Your task to perform on an android device: go to the playstore app and install the Google keep app 
Image 0: 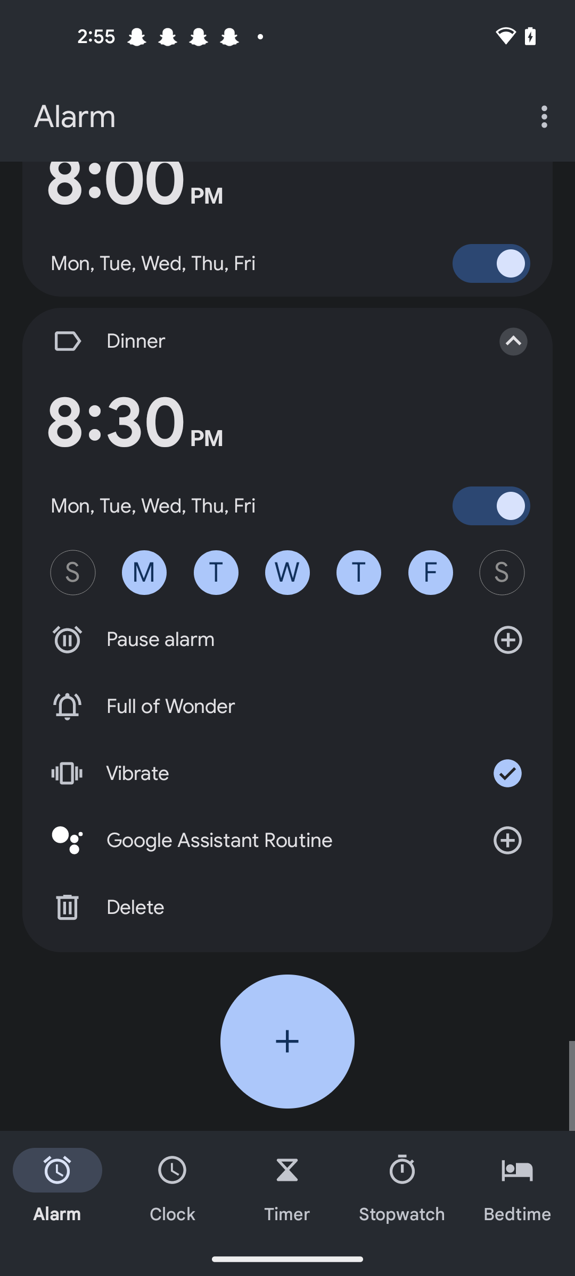
open the playstore app
Step 0: open app "Google Play Store"
Image 1: 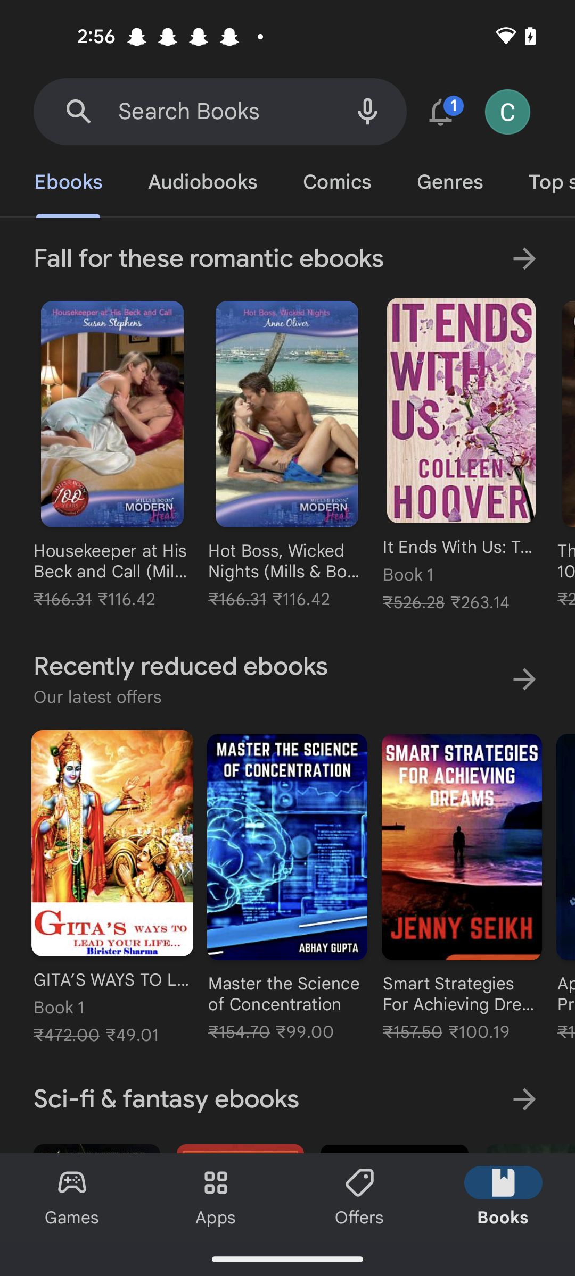
Click on the search bar at the top of the screen 
Step 1: click (226, 112)
Image 2: 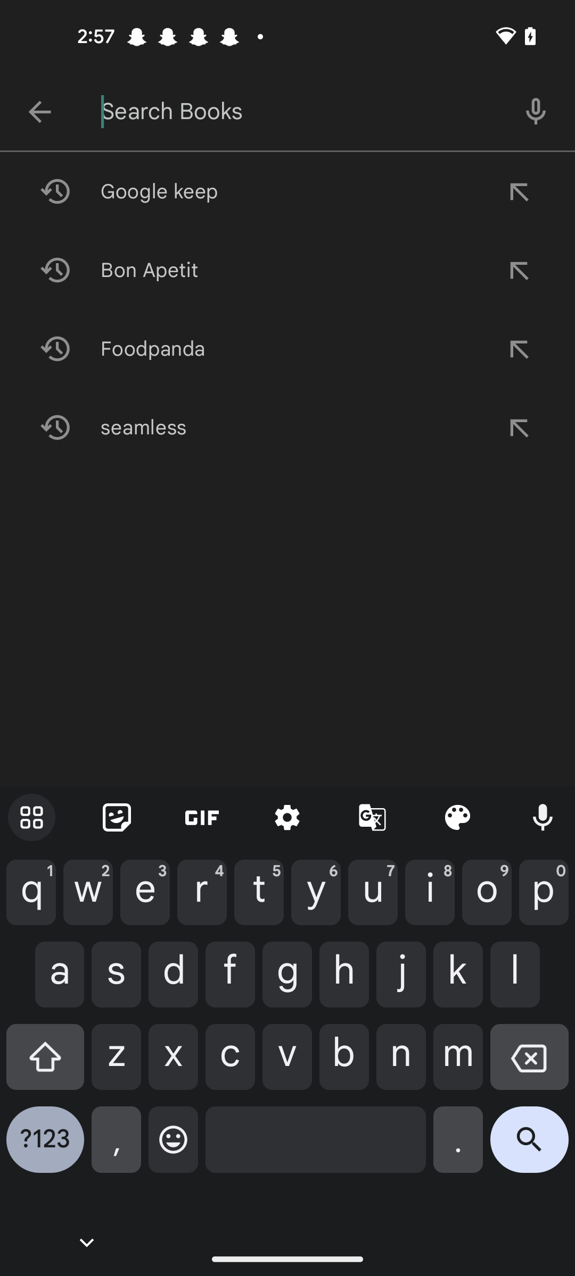
Enter a text as Google keep
Step 2: type "Google keep"
Image 3: 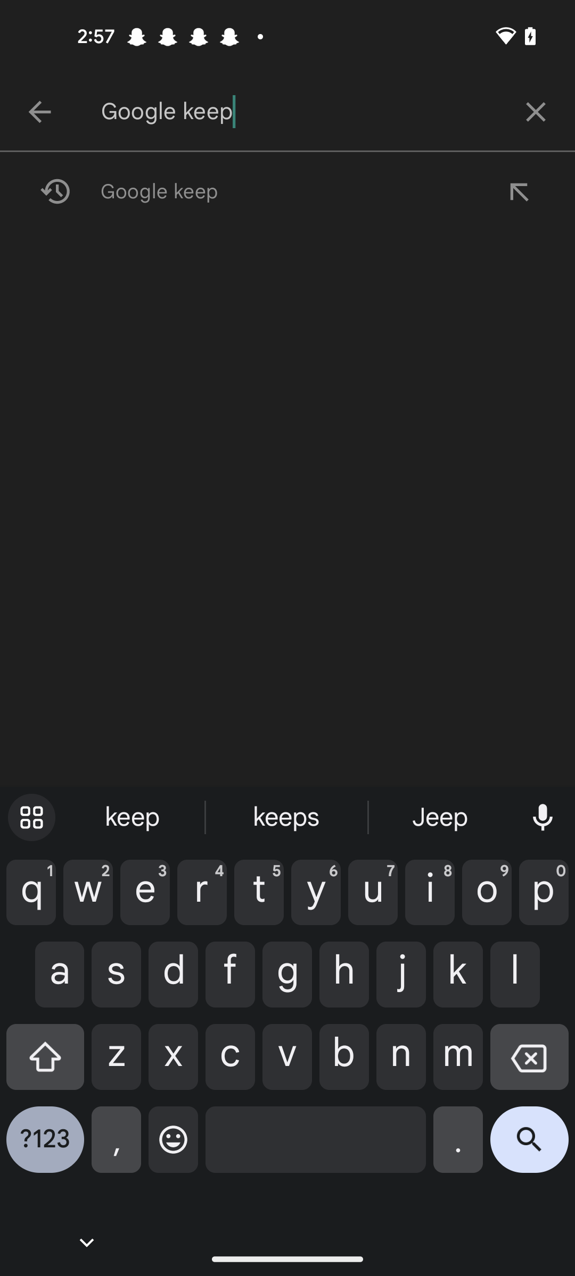
Click on the search icon at the Bottom right corner of the screen
Step 3: click (529, 1147)
Image 4: 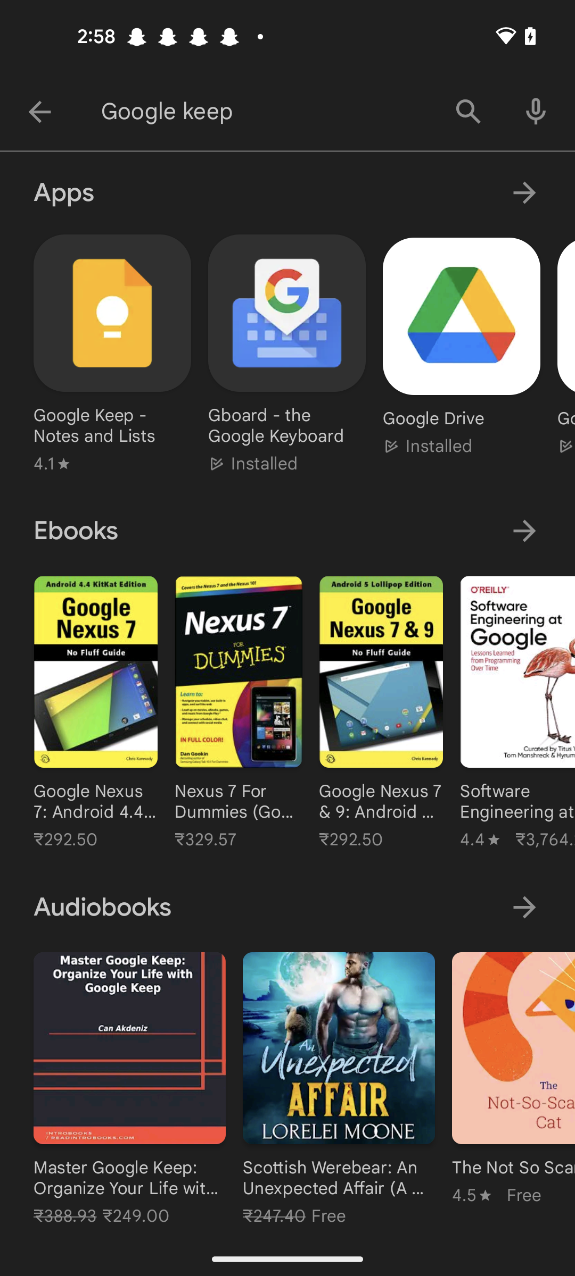
Click on the first result
Step 4: click (112, 353)
Image 5: 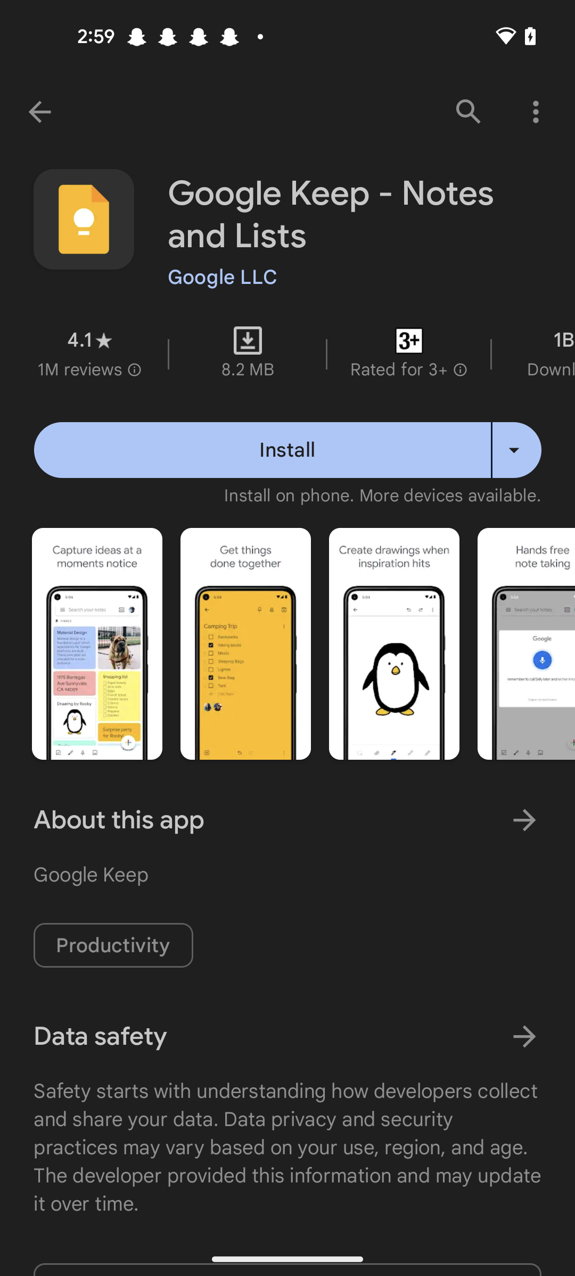
Click on the install tab of the screen 
Step 5: click (287, 450)
Image 6: 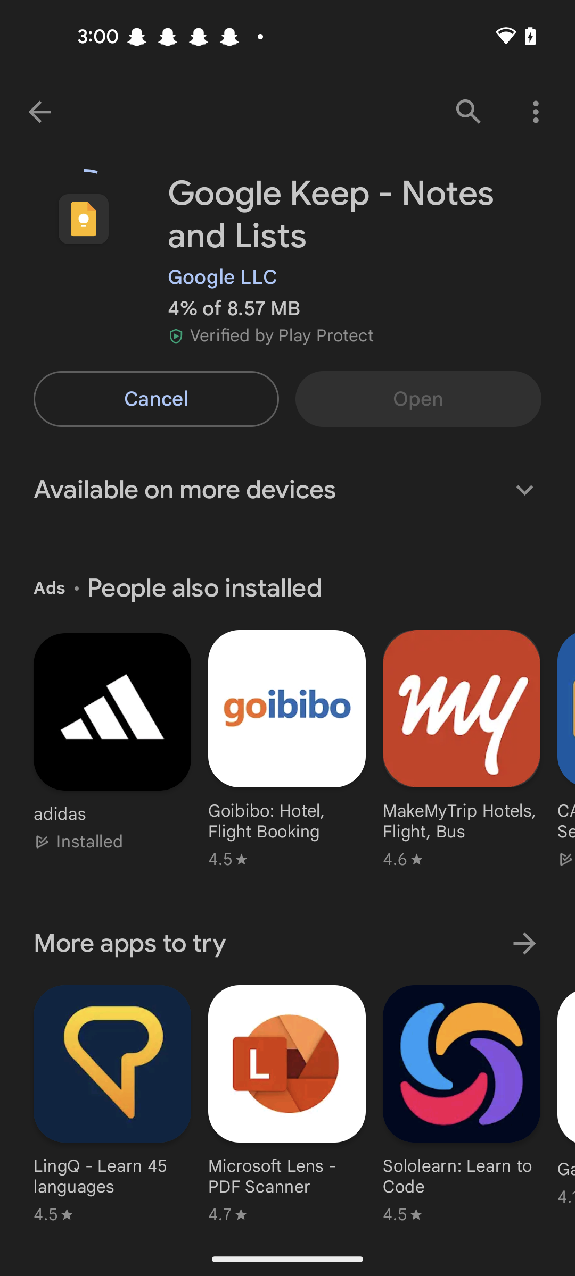
Click on the install tab of the screen 
Step 6: wait